Your task to perform on an android device: I've owned Nike shoes before, but I'm ready for a change. Use the Tata NEU app for shoes with the Campus brand.
Image 0: 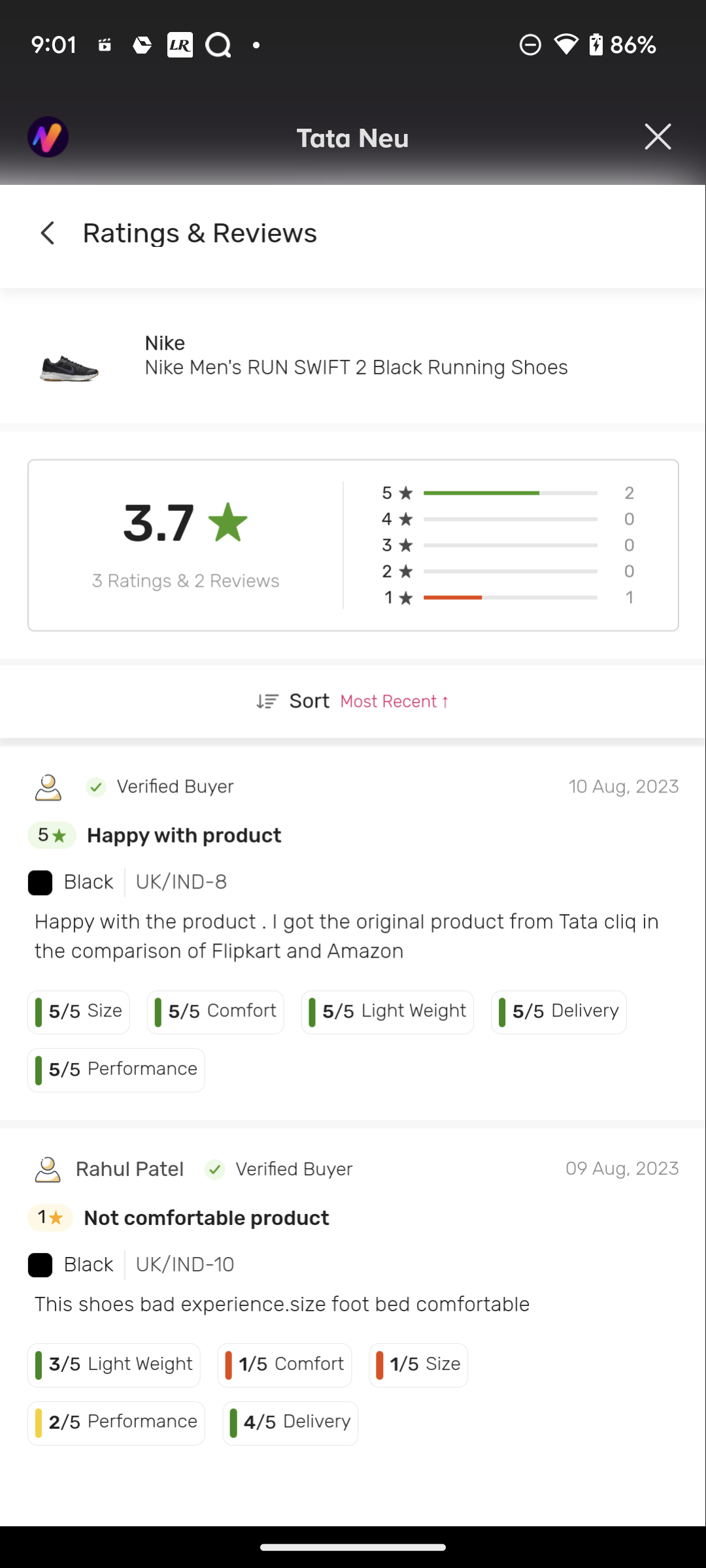
go back to the previous page
Step 0: press back button
Image 1: 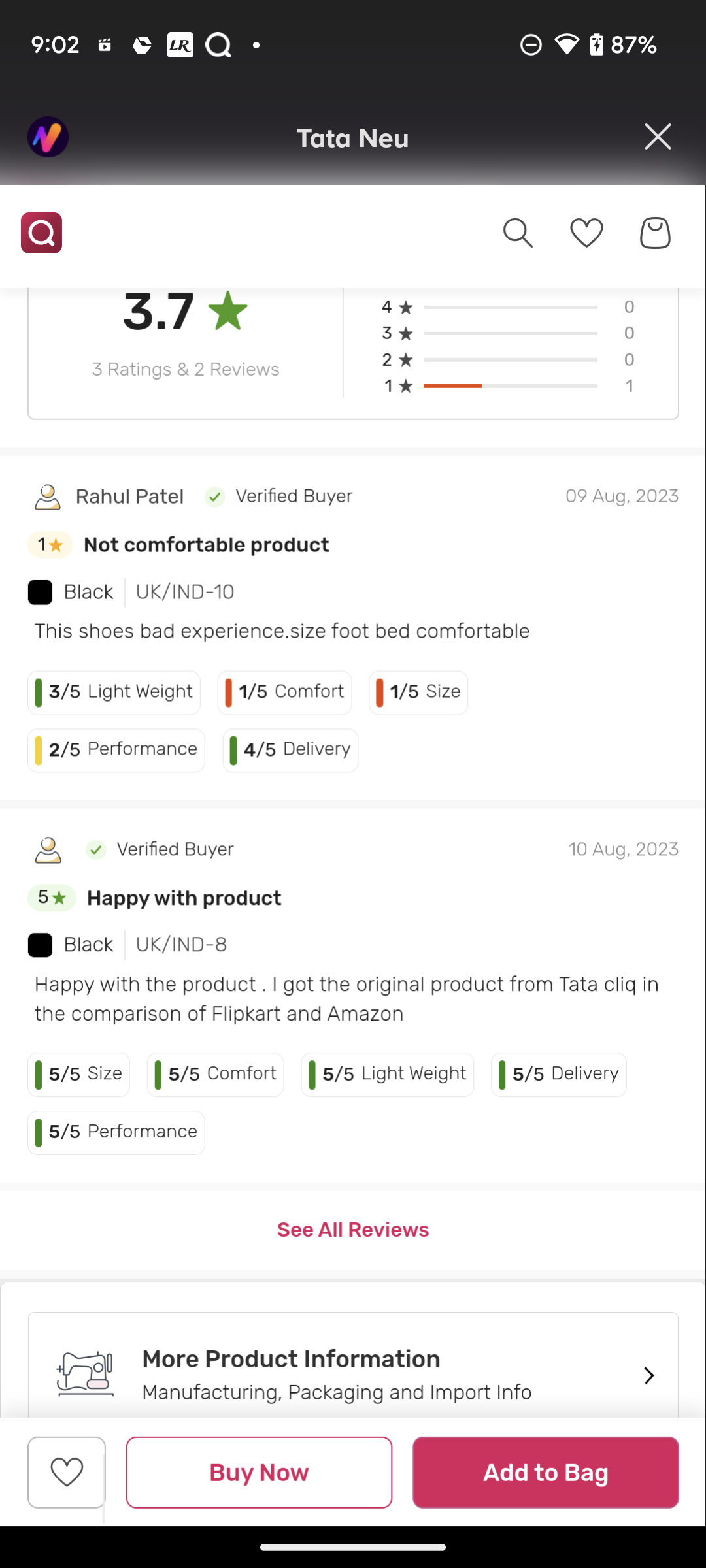
go back to the previous page
Step 1: press back button
Image 2: 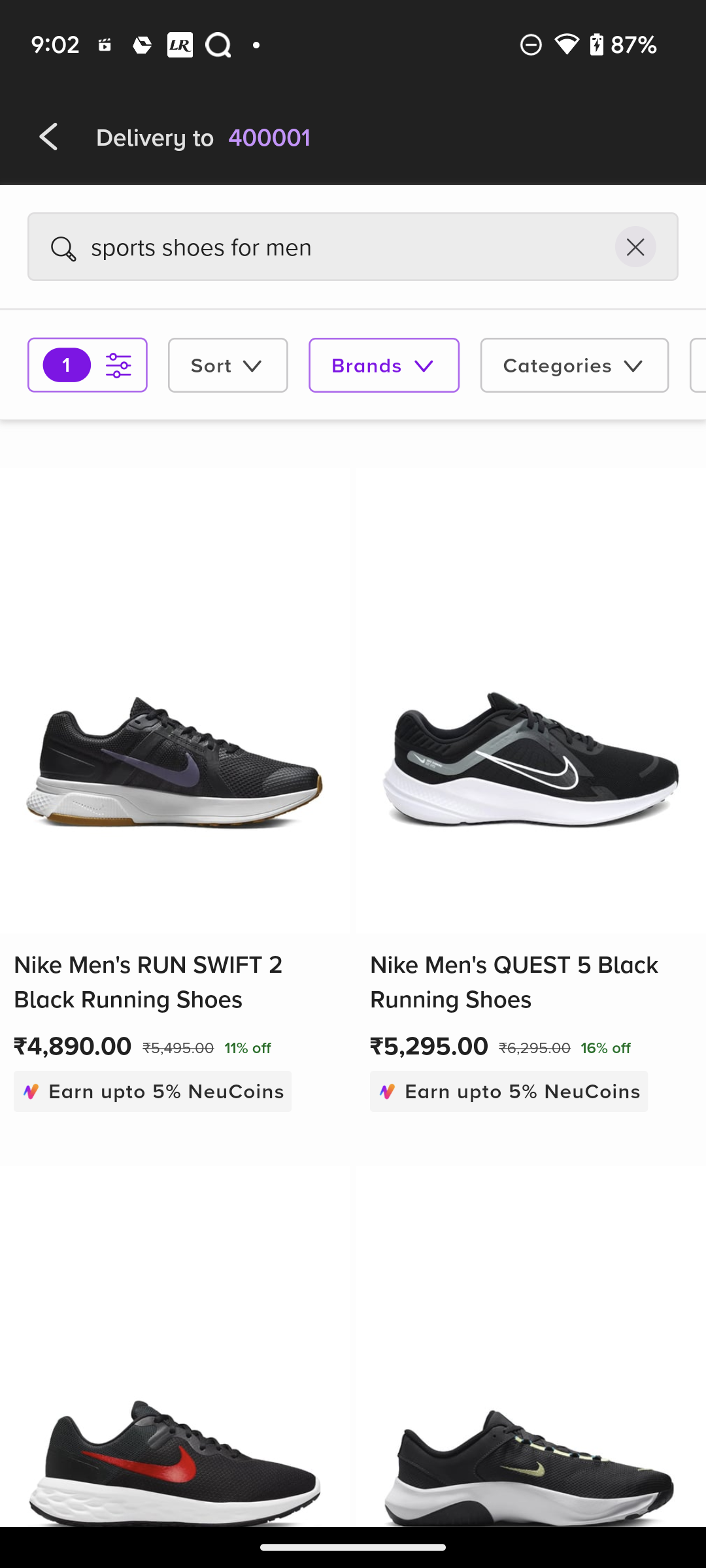
Click on Brands Filter
Step 2: click (384, 365)
Image 5: 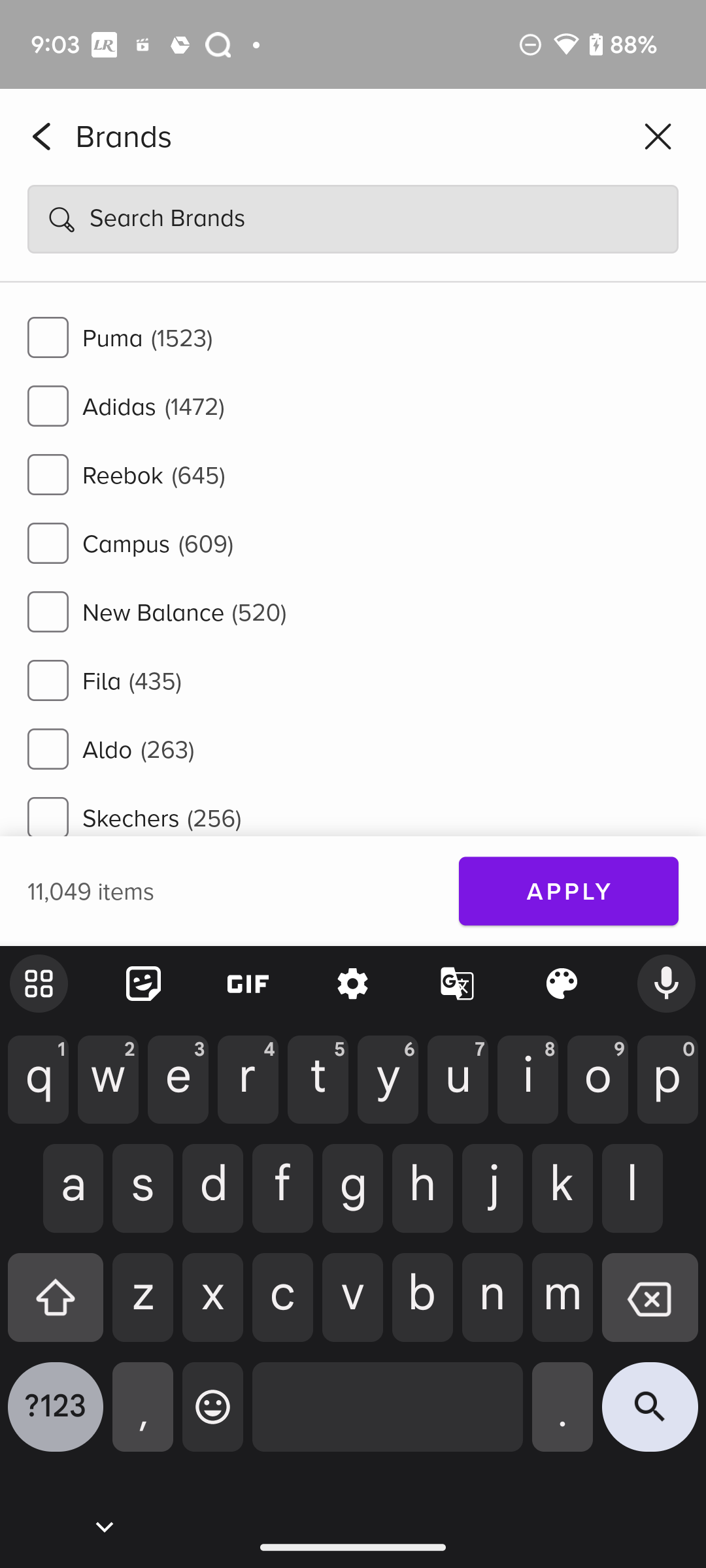
search for Campus Brands
Step 5: type "Campus"
Image 6: 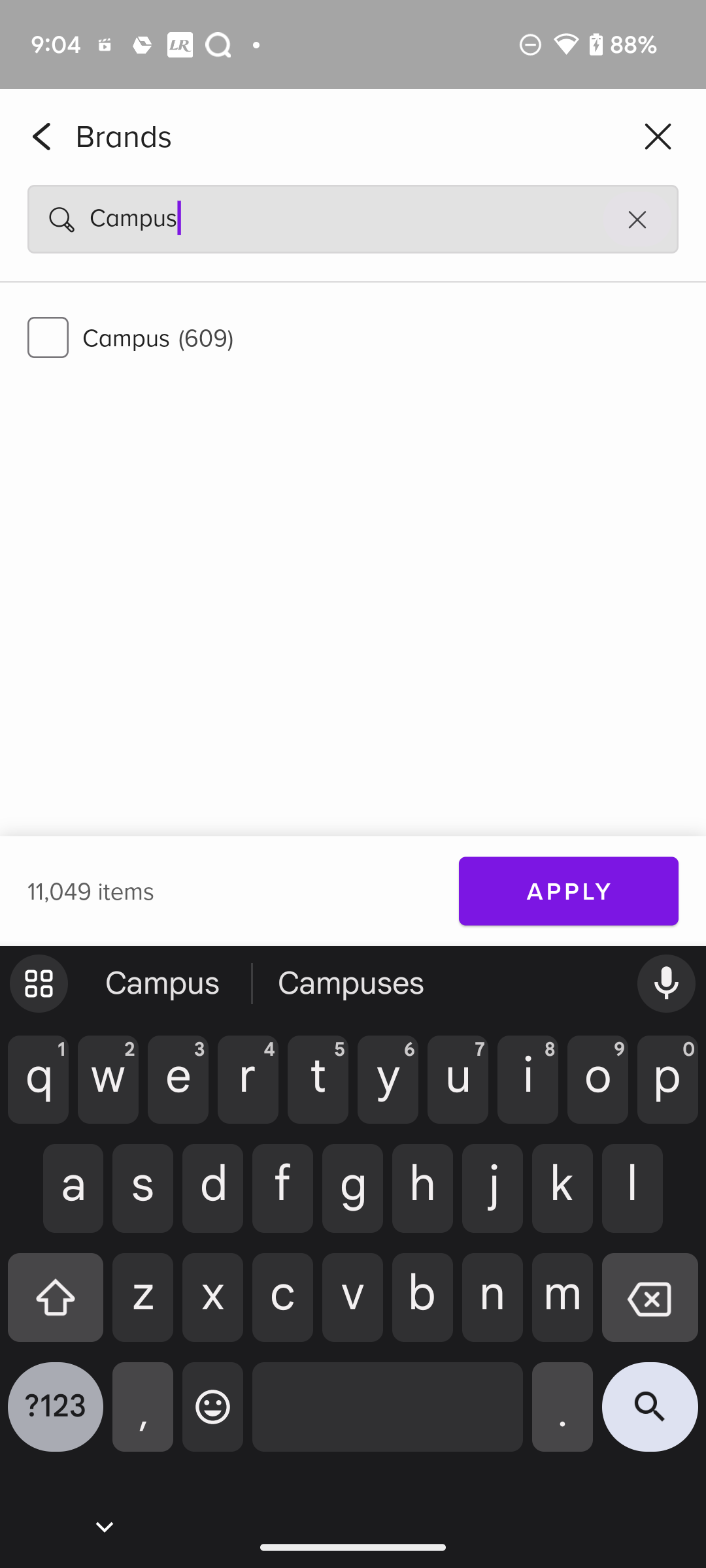
Click on the tick box of Campus brand
Step 6: click (352, 351)